Your task to perform on an android device: In the shopclues app,look for the puma shoes with the rubber sole.
Image 0: 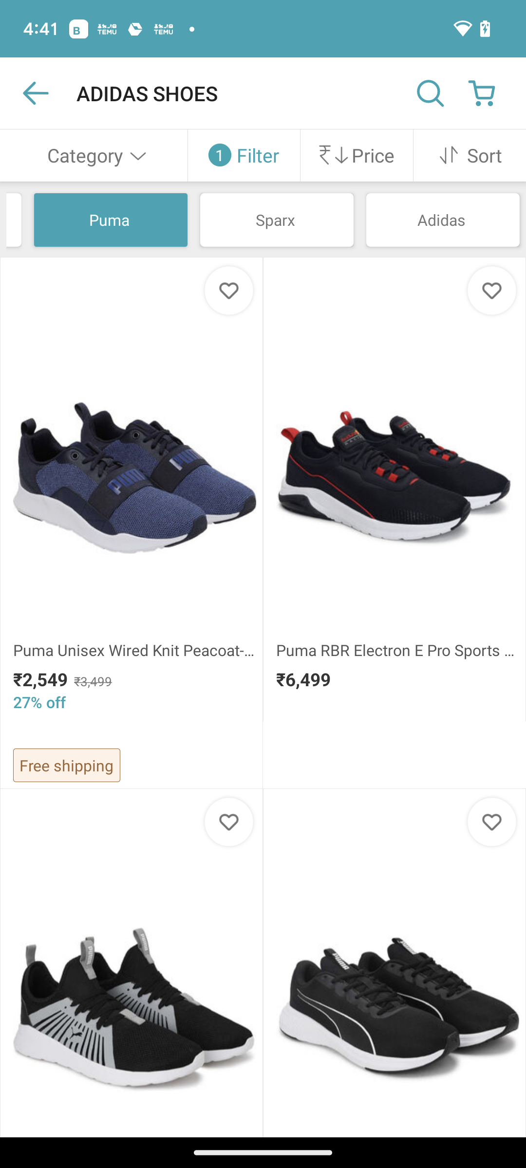
Click on filter at the top of the screen.
Step 0: click (258, 155)
Image 1: 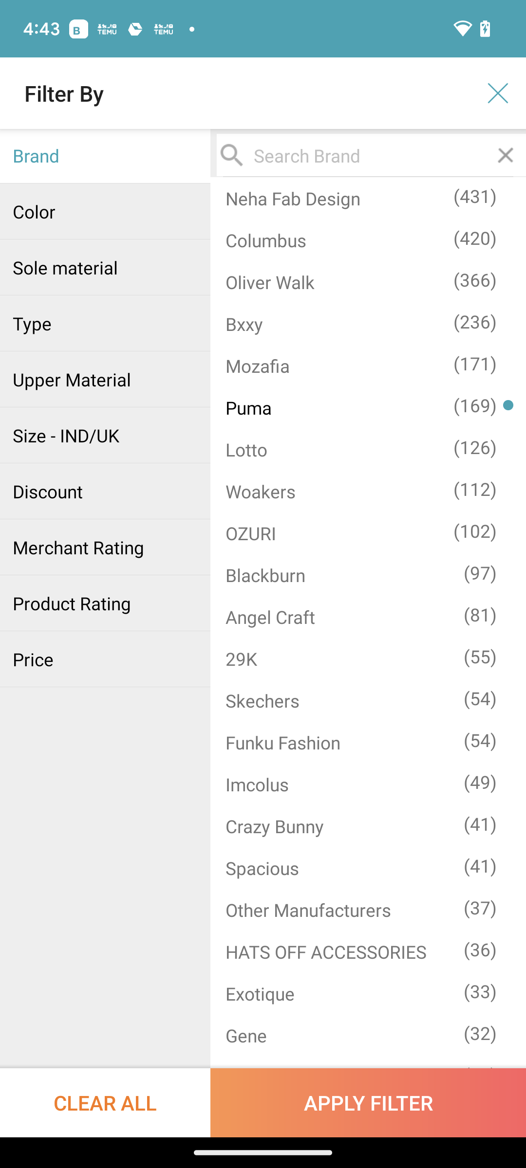
Click on sole material on the left side of the screen.
Step 1: click (105, 267)
Image 2: 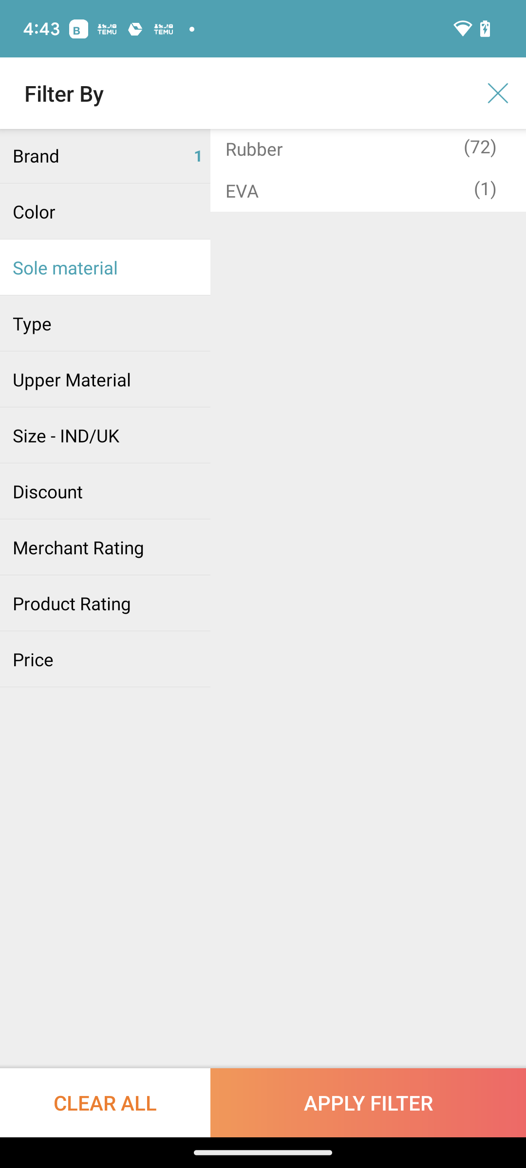
Click on rubber at the top of the screen.
Step 2: click (254, 148)
Image 3: 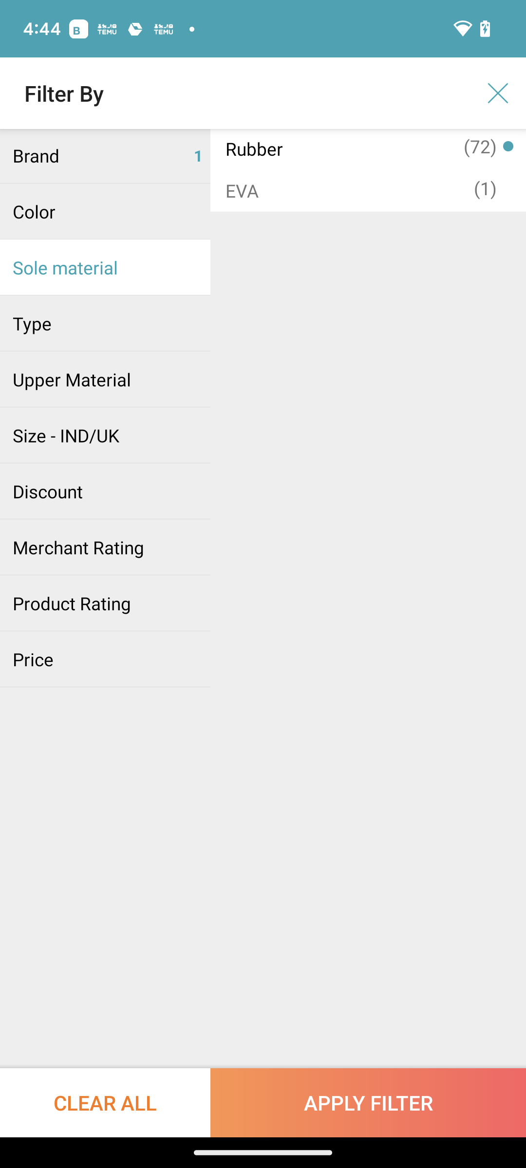
Click on apply filter at the bottom of the screen.
Step 3: click (368, 1102)